Your task to perform on an android device: Share train schedule information with my friend Amelia Miller on her gmail account, amelia.miller2709@gmail.com.
Image 0: 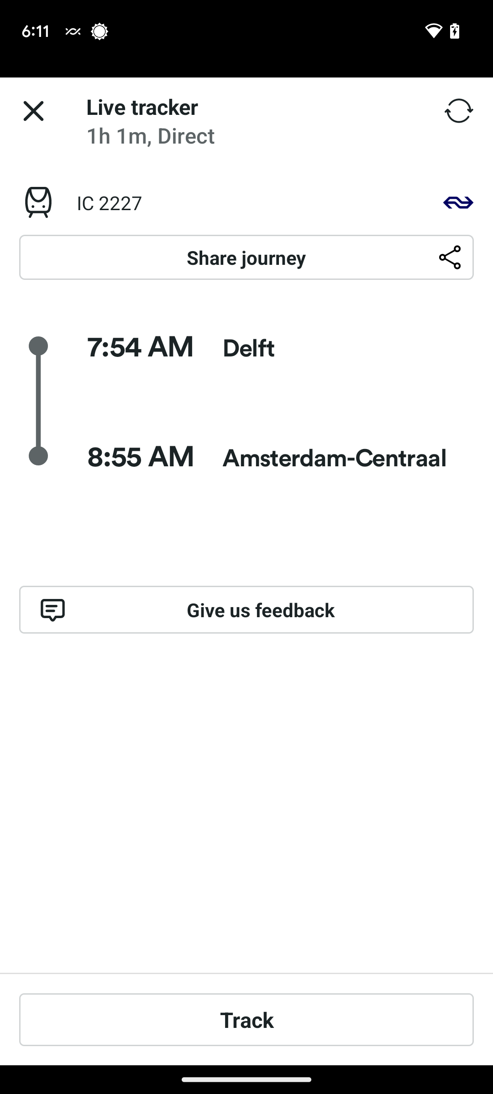
Click on the Share journey tab.
Step 0: click (246, 257)
Image 1: 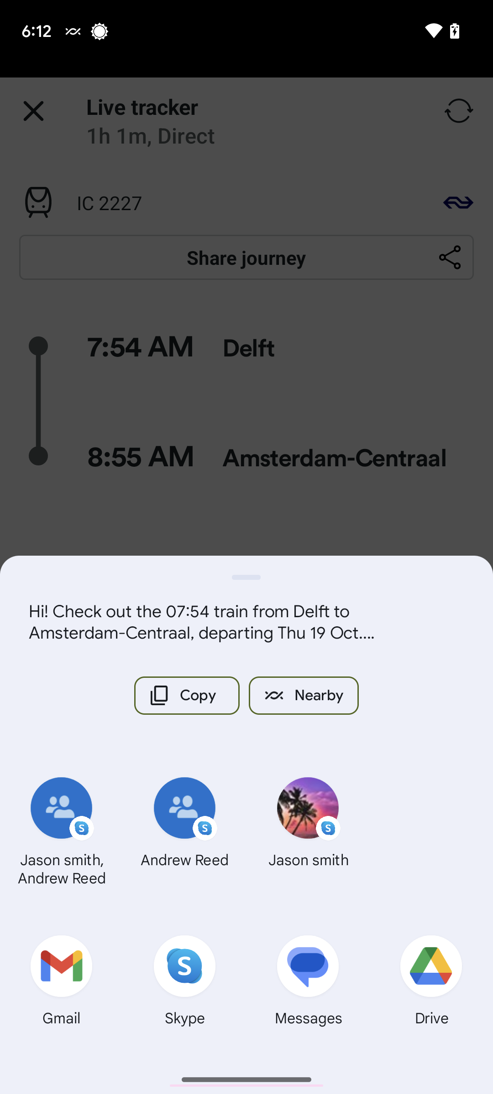
Click on the Gmail icon.
Step 1: click (62, 984)
Image 2: 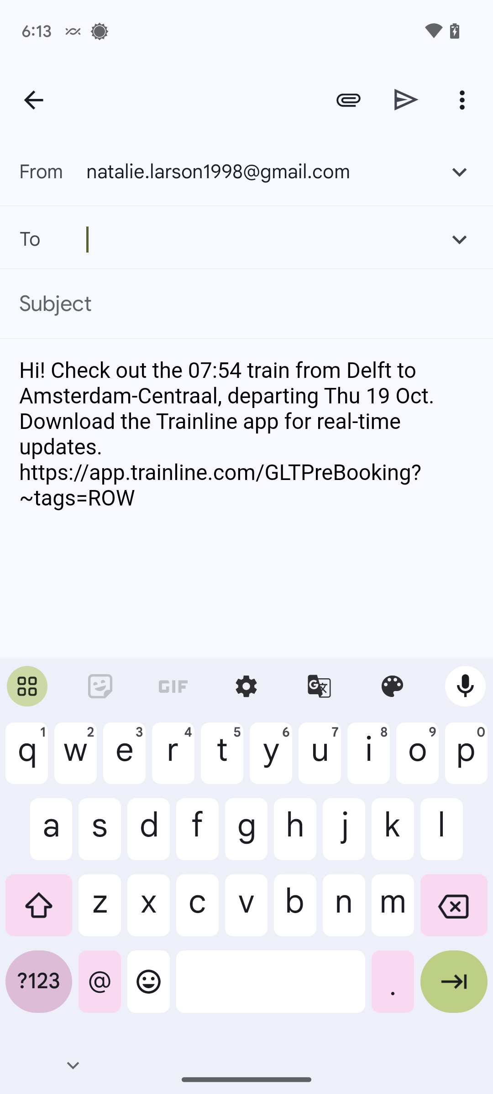
Type in amelia.miller2709@gmail.com.
Step 2: type "amelia.miller2709@gmail.com"
Image 3: 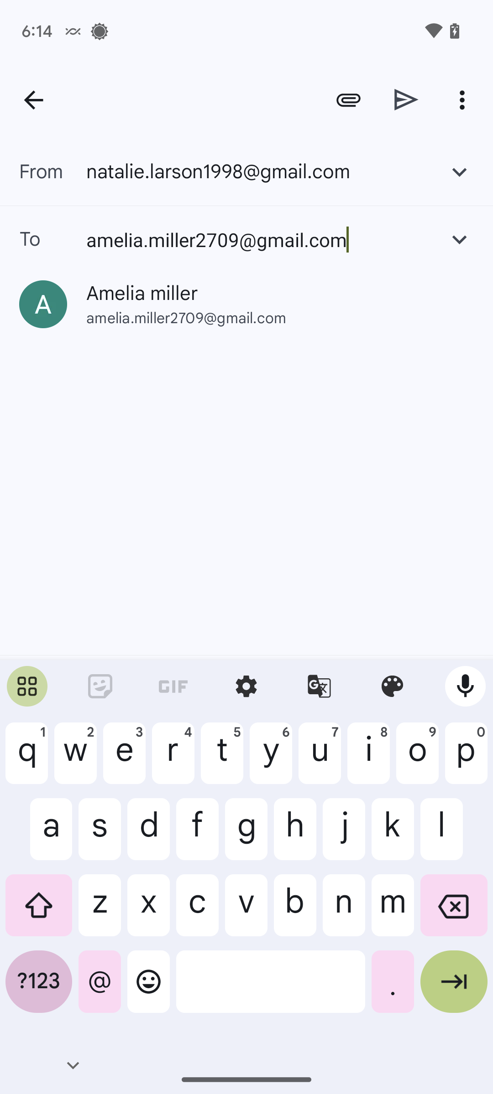
At the bottom-right corner of the keyboard, click on the arrow icon.
Step 3: click (454, 989)
Image 4: 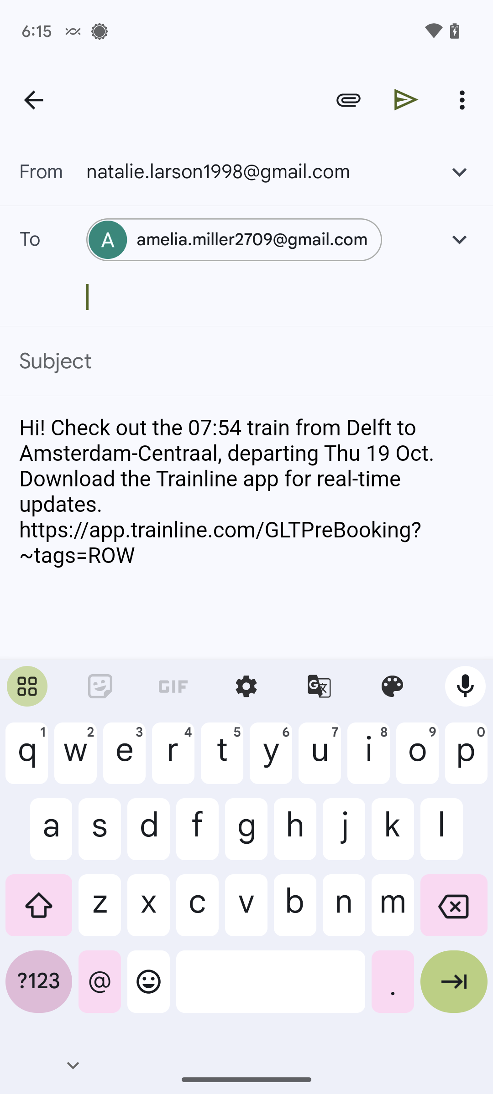
Click on the send icon at the top of the screen.
Step 4: click (406, 99)